Your task to perform on an android device: It will be more pleasant to read the book if I slightly lower the brightness.
Image 0: 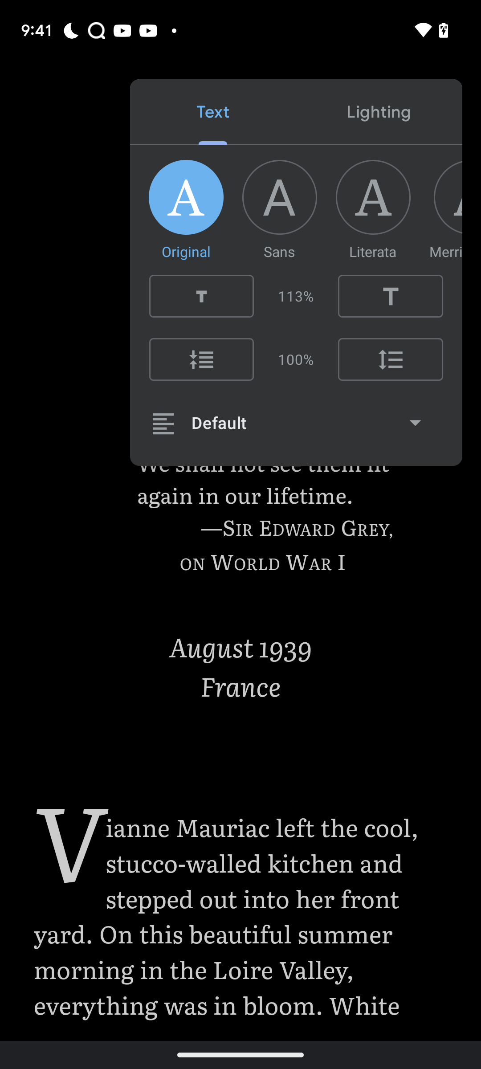
Click on the Lighting tab at the right of the screen
Step 0: click (379, 112)
Image 1: 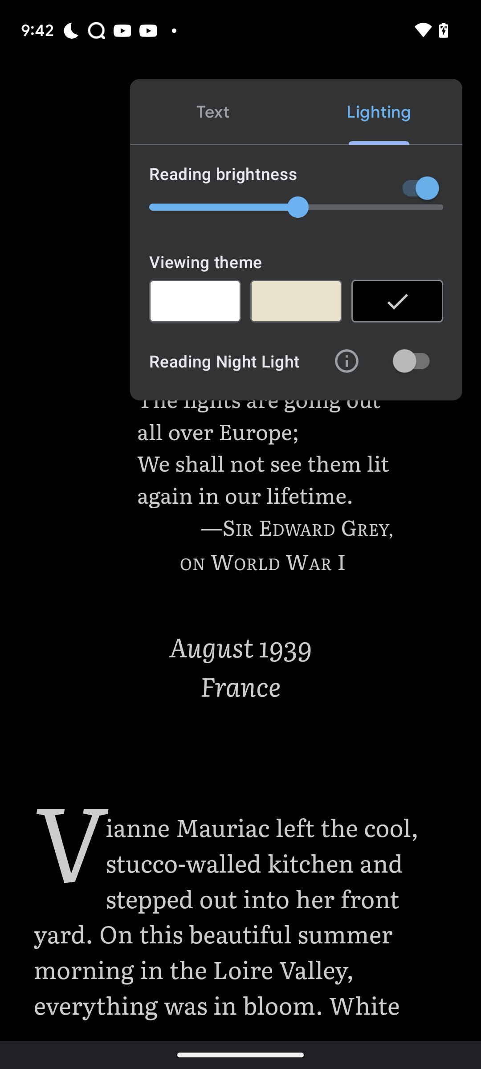
Swipe the reading brightness icon towards the right side to increase the brightness
Step 1: scroll left